Your task to perform on an android device: On October 15, 2023, my husband, Victor Iversen, and I are traveling to London, which is one of my favorite places. We want to spend time together; therefore, I am curious about the weather
Image 0: 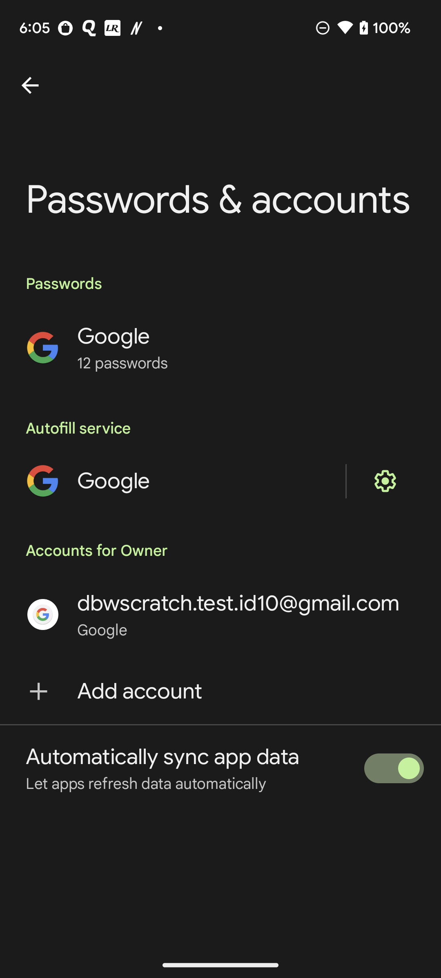
Open the weather & radar app
Step 0: open app "Weather&Radar"
Image 1: 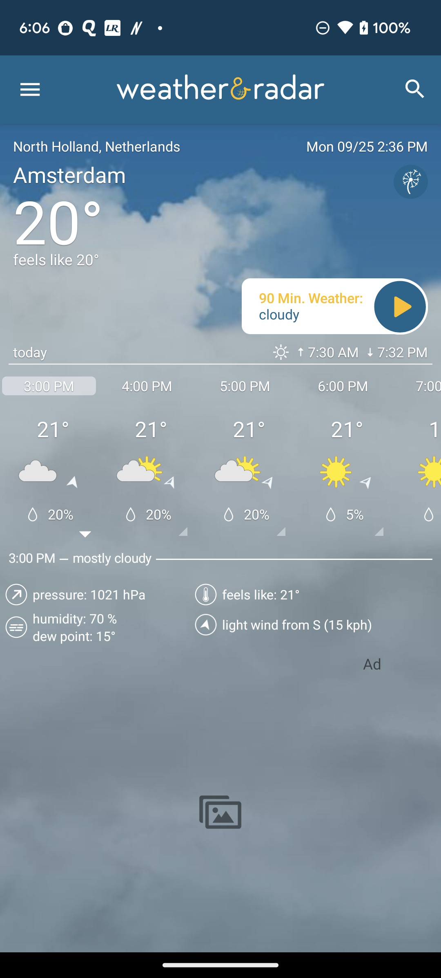
Click on the search icon at top right of the screen
Step 1: click (415, 89)
Image 2: 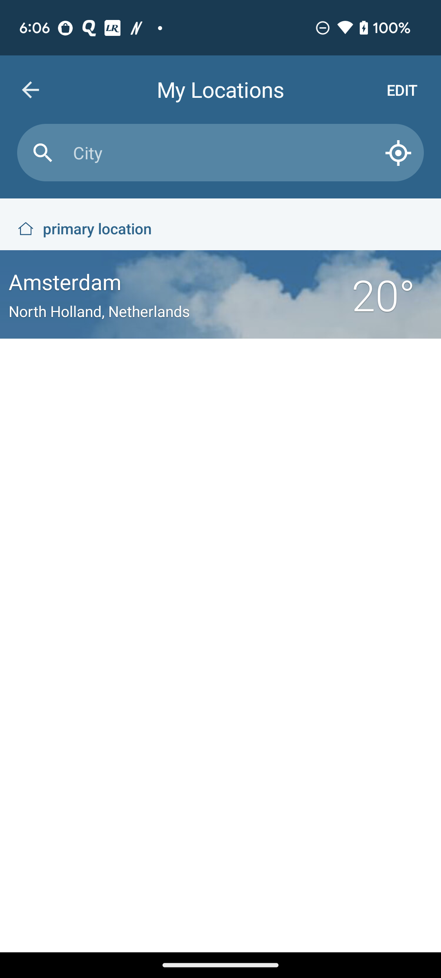
Click on the city name bar at top of the screen
Step 2: click (88, 152)
Image 3: 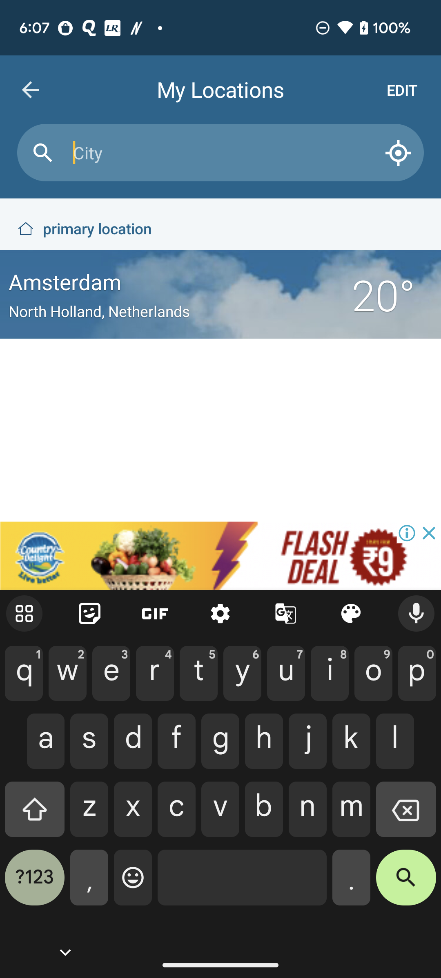
Type London in search bar
Step 3: type "London"
Image 4: 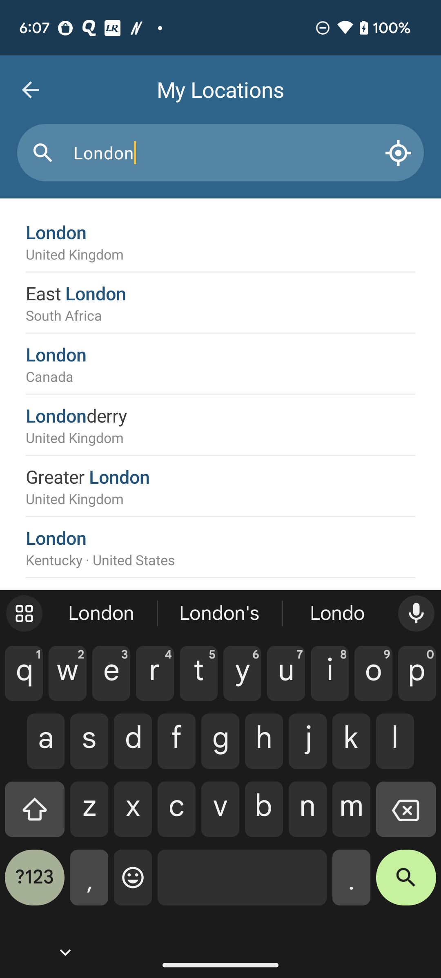
Click on the first result of London 
Step 4: click (56, 232)